Your task to perform on an android device: "Open the Urbanic app. I would want to look for a denim jacket for my older daughter because I will be traveling to Italy with my family.
Image 0: 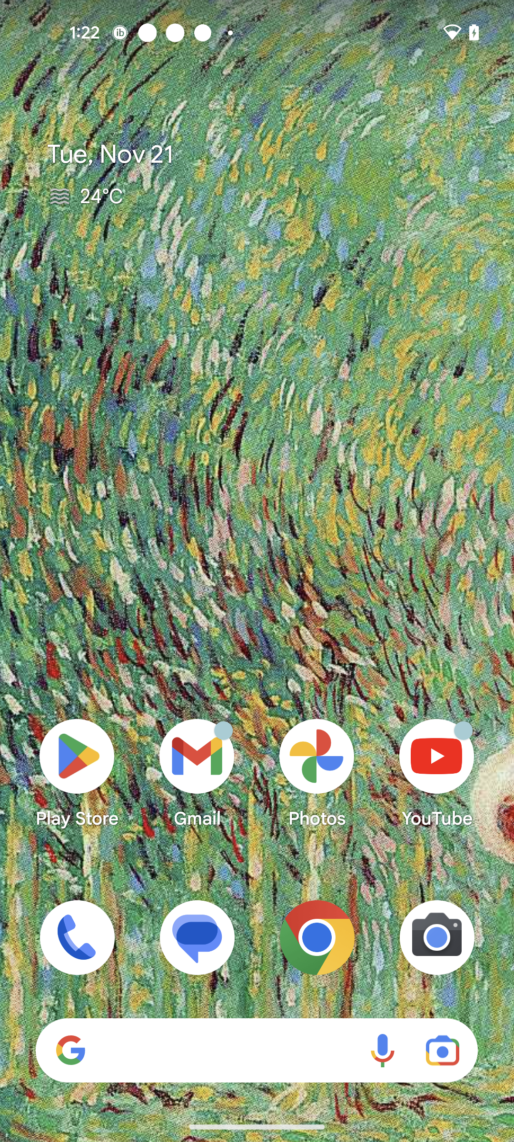
Open the Urbanic app
Step 0: open app "Urbanic"
Image 1: 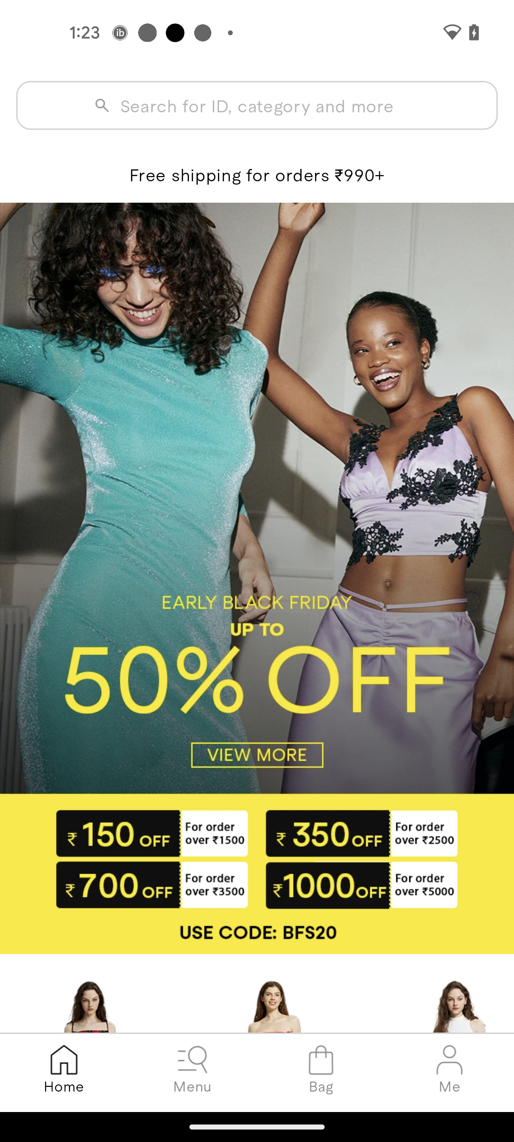
Go to the Menu tab
Step 1: click (184, 1063)
Image 2: 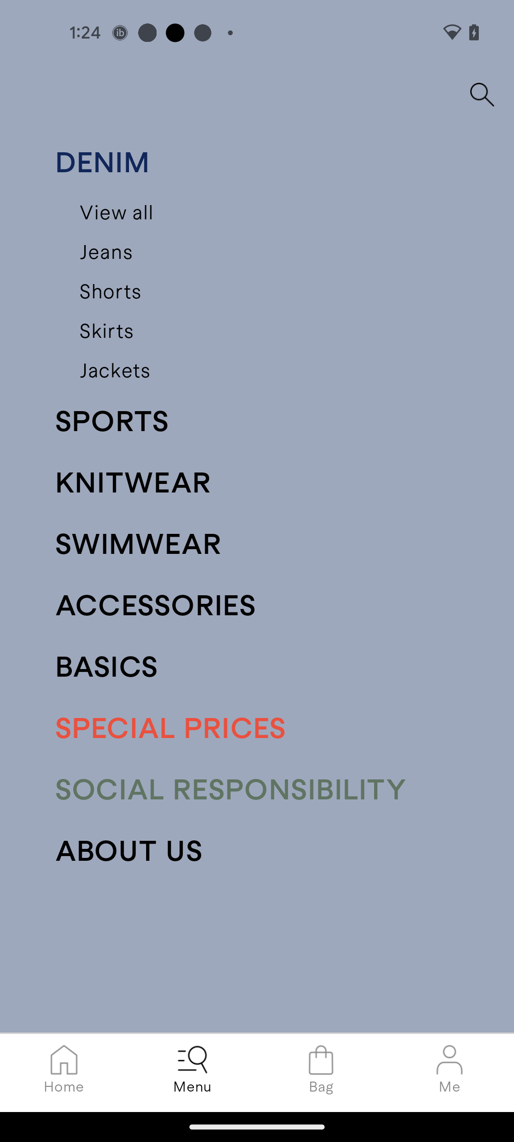
select the jackets category
Step 2: click (269, 369)
Image 3: 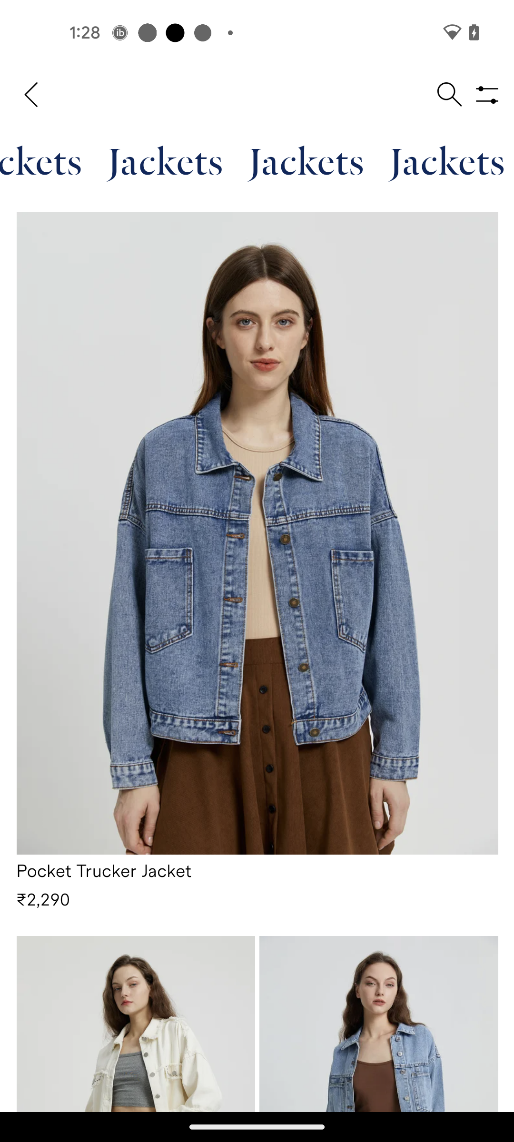
Click on the filter icon at the top right corner of the screen
Step 3: click (487, 94)
Image 4: 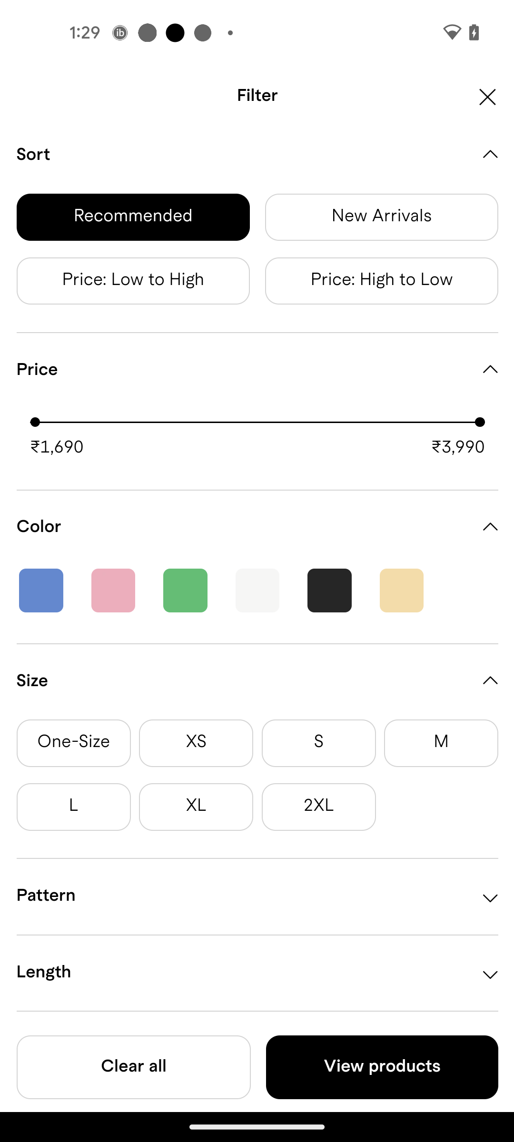
Select the s size option
Step 4: click (257, 532)
Image 5: 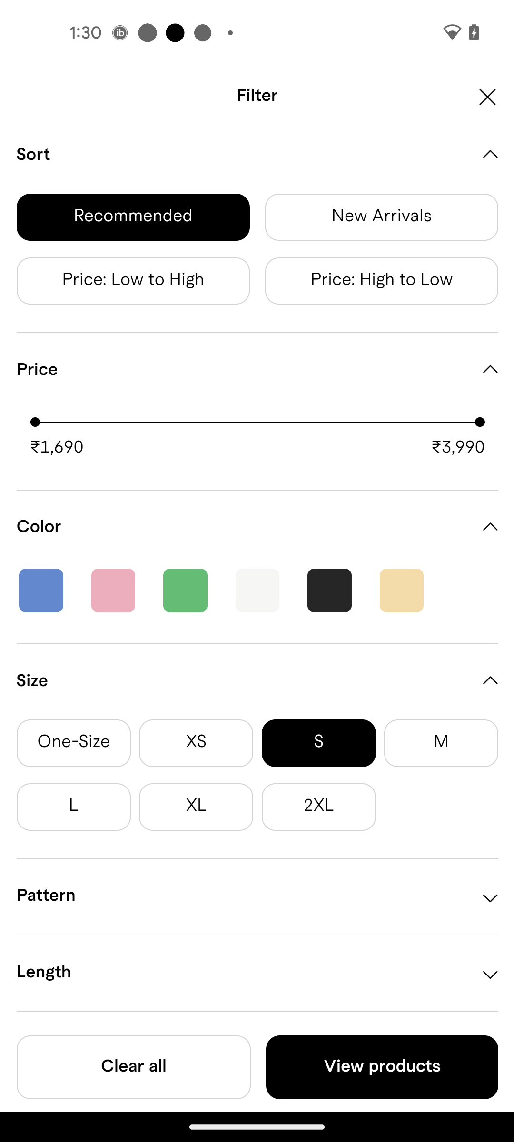
Click on the View products button
Step 5: click (382, 1067)
Image 6: 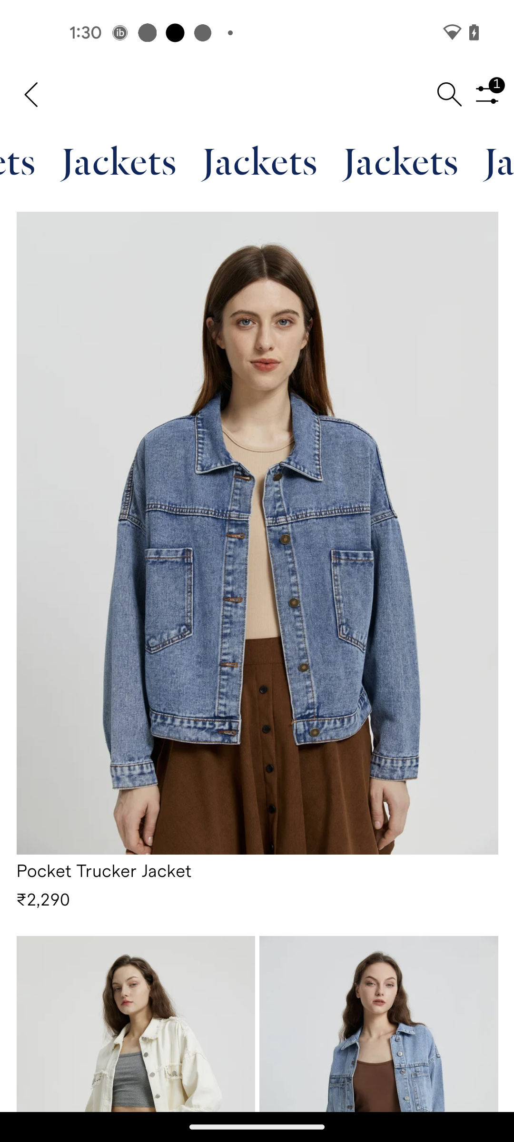
Swipe up to view more products
Step 6: scroll down